Your task to perform on an android device: On the Fit app, Set the daily step goal from 11,000 to 10,000.
Image 0: 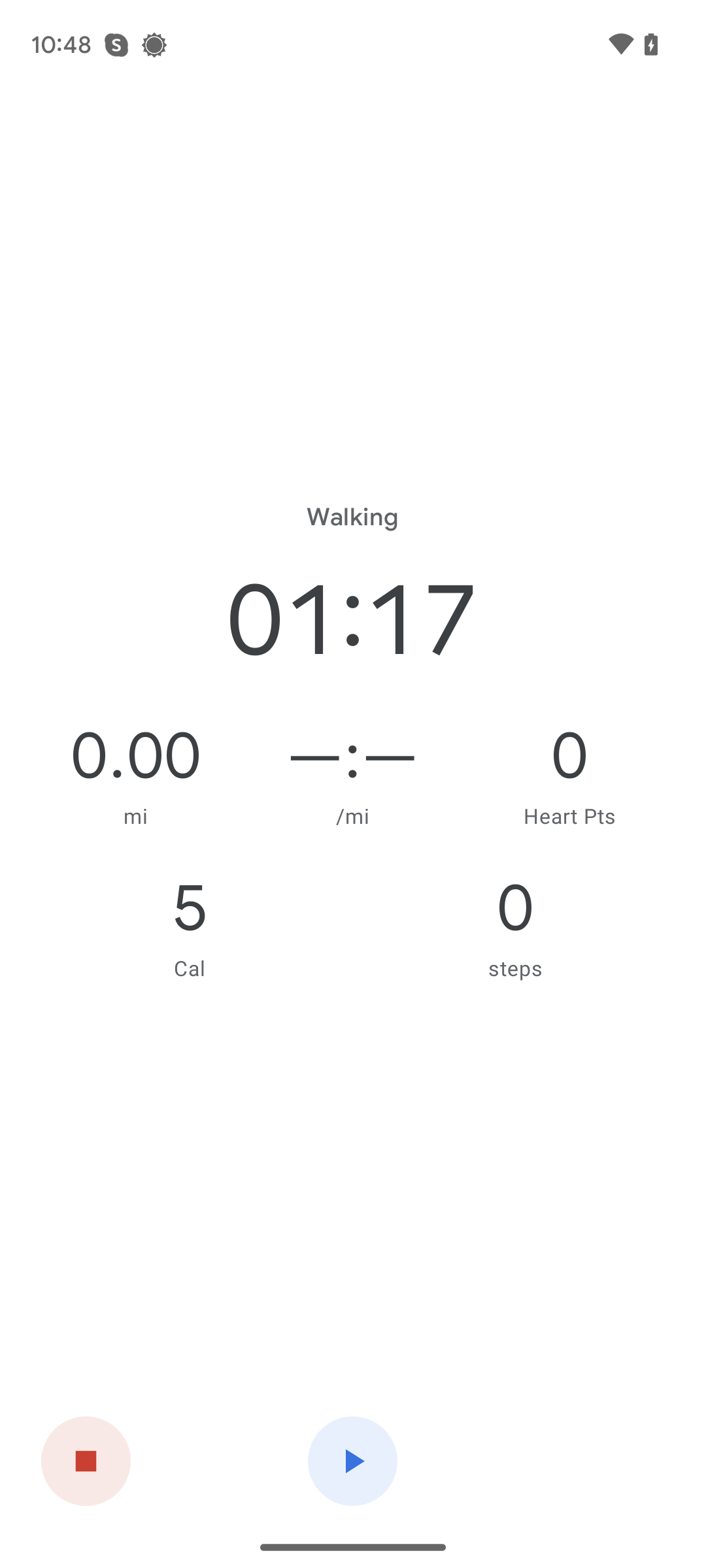
Go back to the home screen of the app.
Step 0: press back button
Image 1: 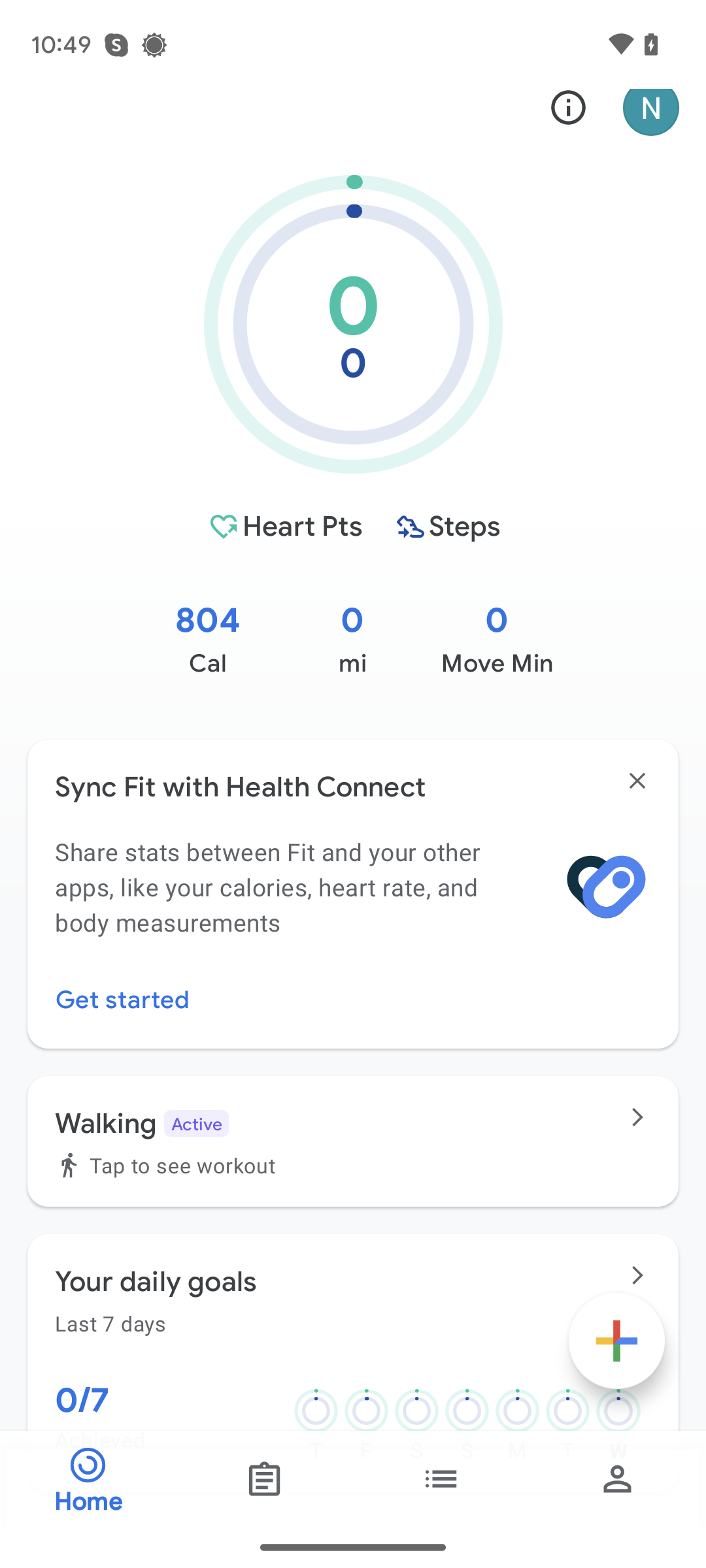
Click on profile icon at the bottom-right of the screen.
Step 1: click (618, 1478)
Image 2: 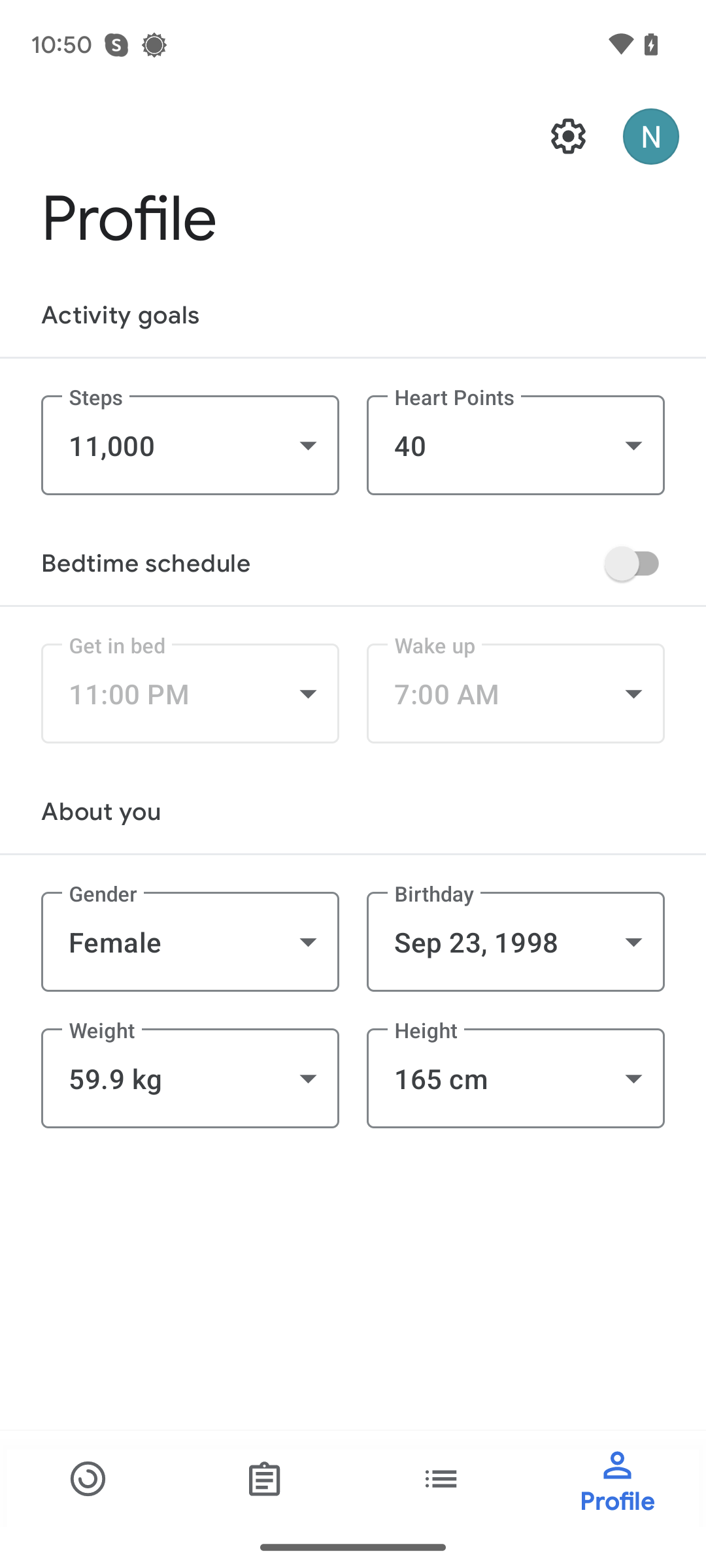
Click on the Steps tab.
Step 2: click (190, 445)
Image 3: 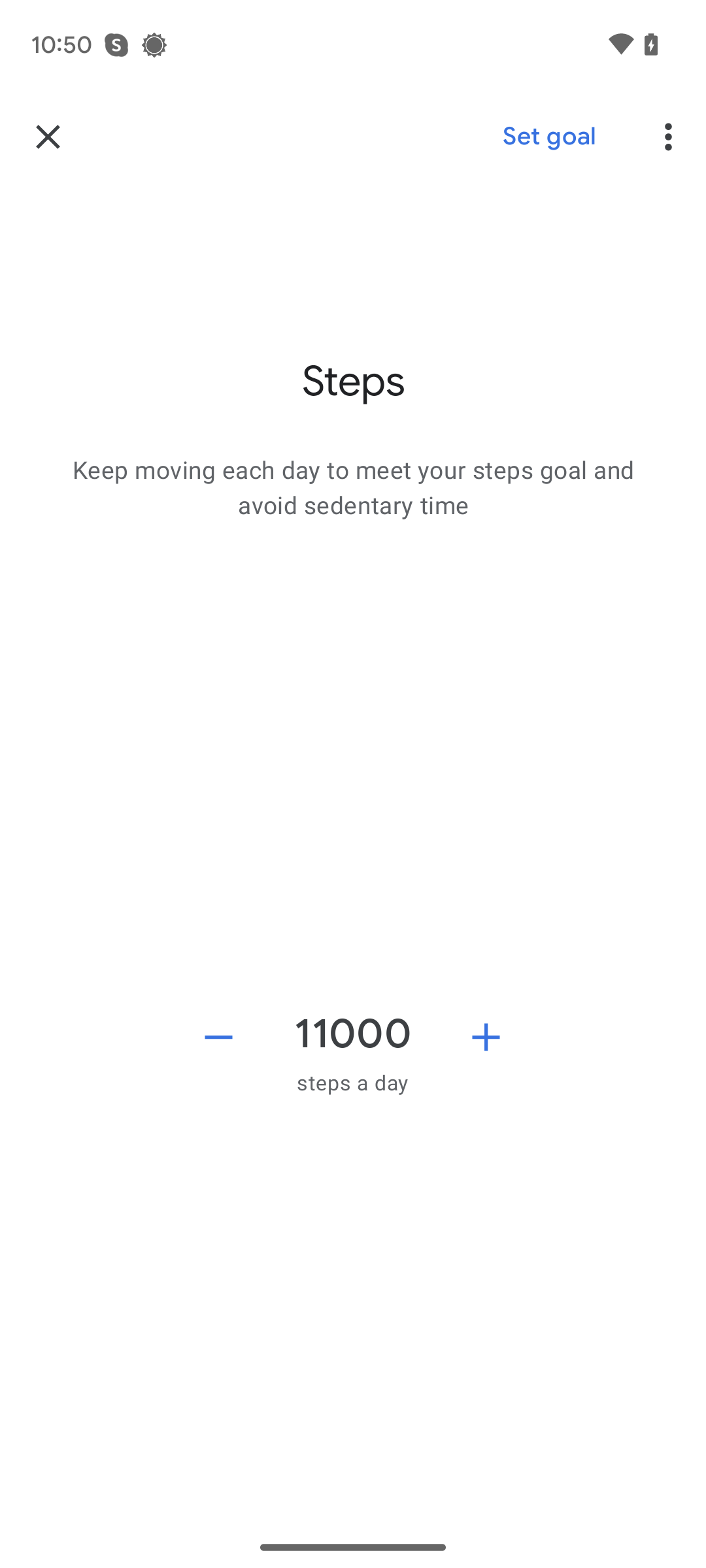
Set the steps to 10,000.
Step 3: click (218, 1037)
Image 4: 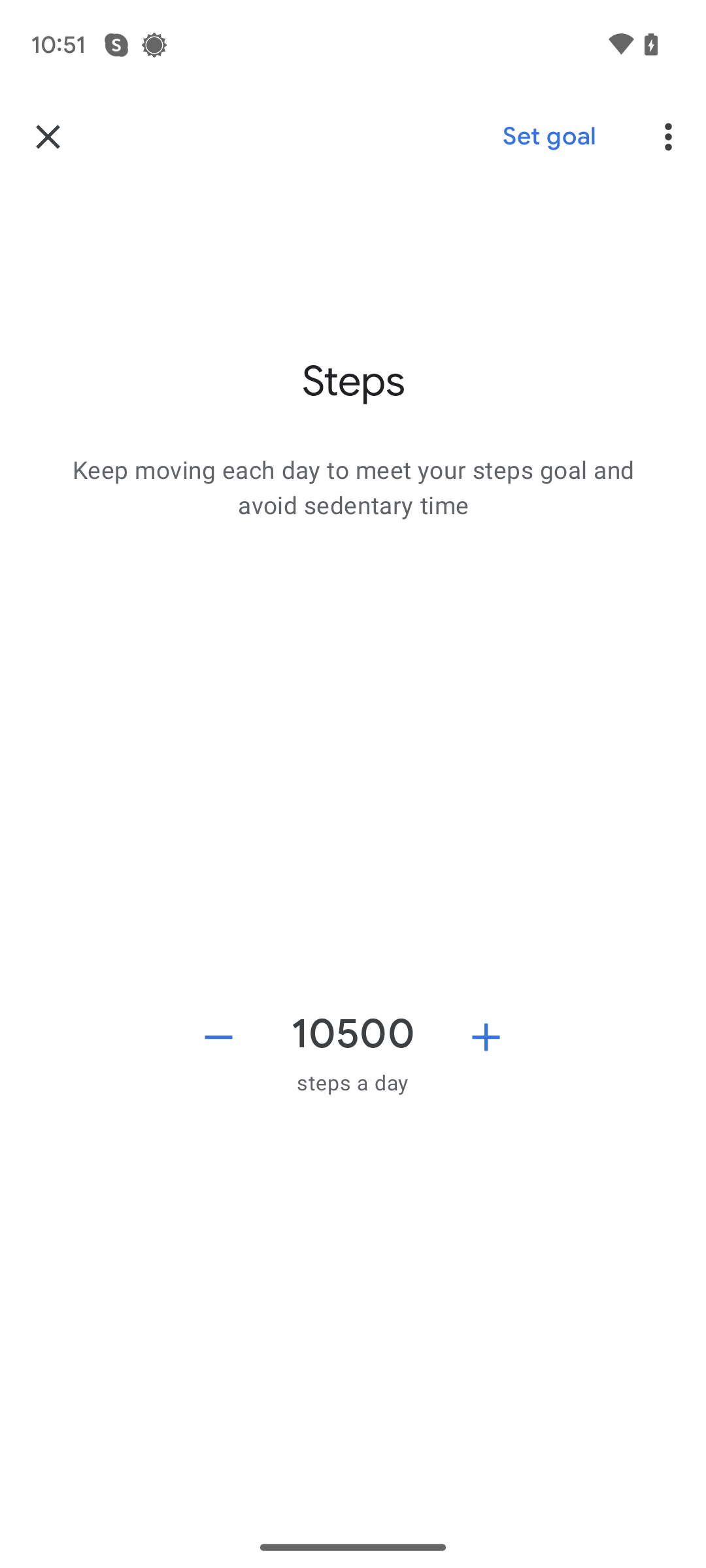
Set the steps to 10,000.
Step 4: click (218, 1037)